Your task to perform on an android device: Open the party tonight list file in Google Drive.
Image 0: 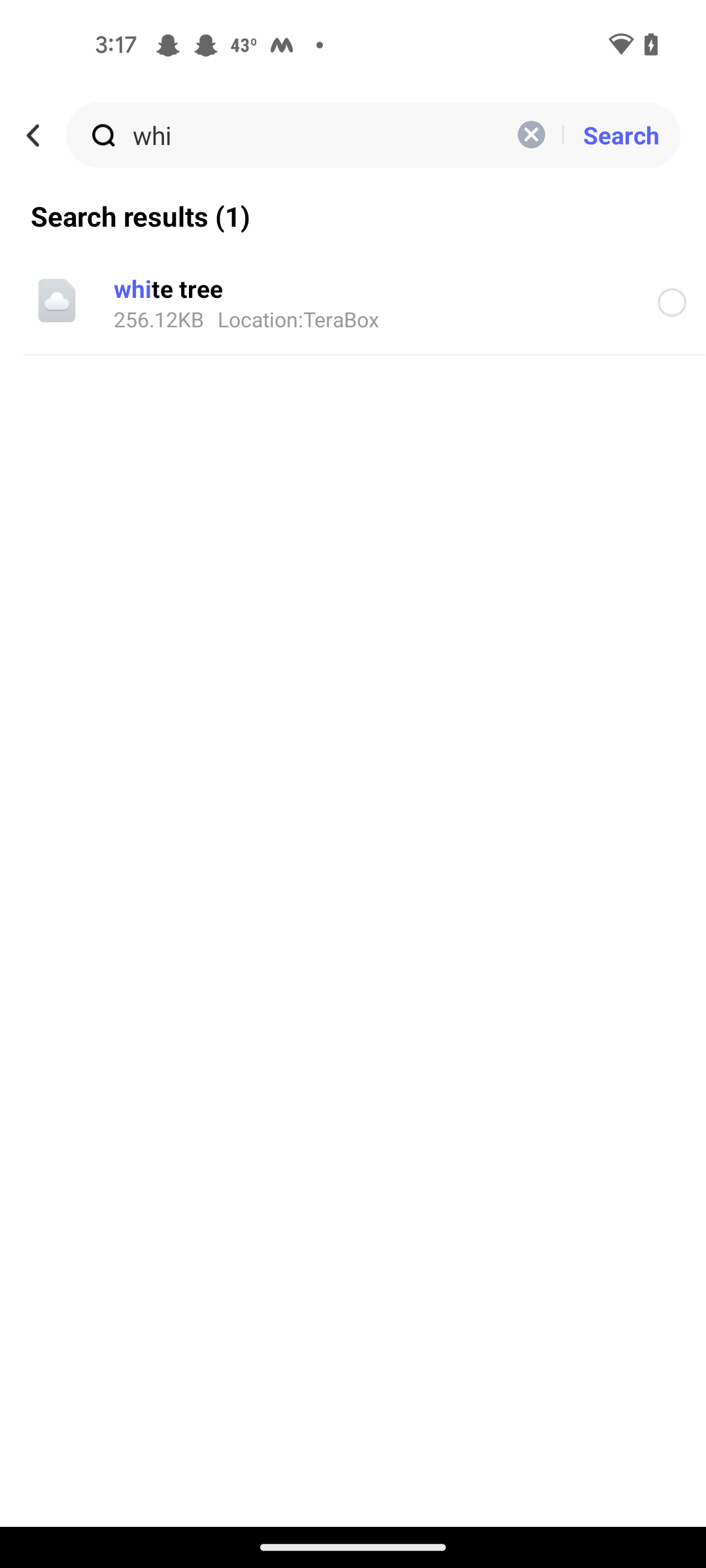
open googledrive app
Step 0: open app "Drive"
Image 1: 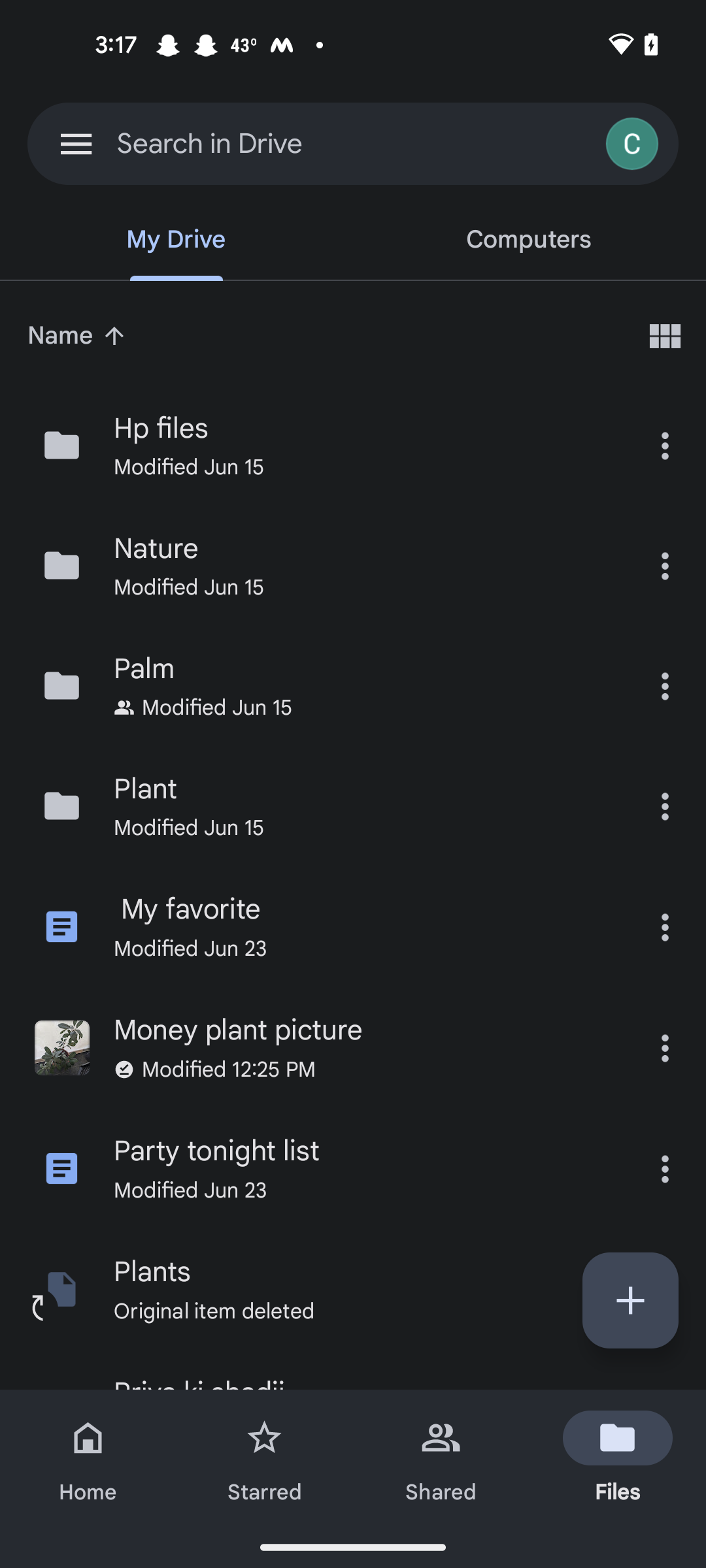
Click on the search bar 
Step 1: click (210, 143)
Image 2: 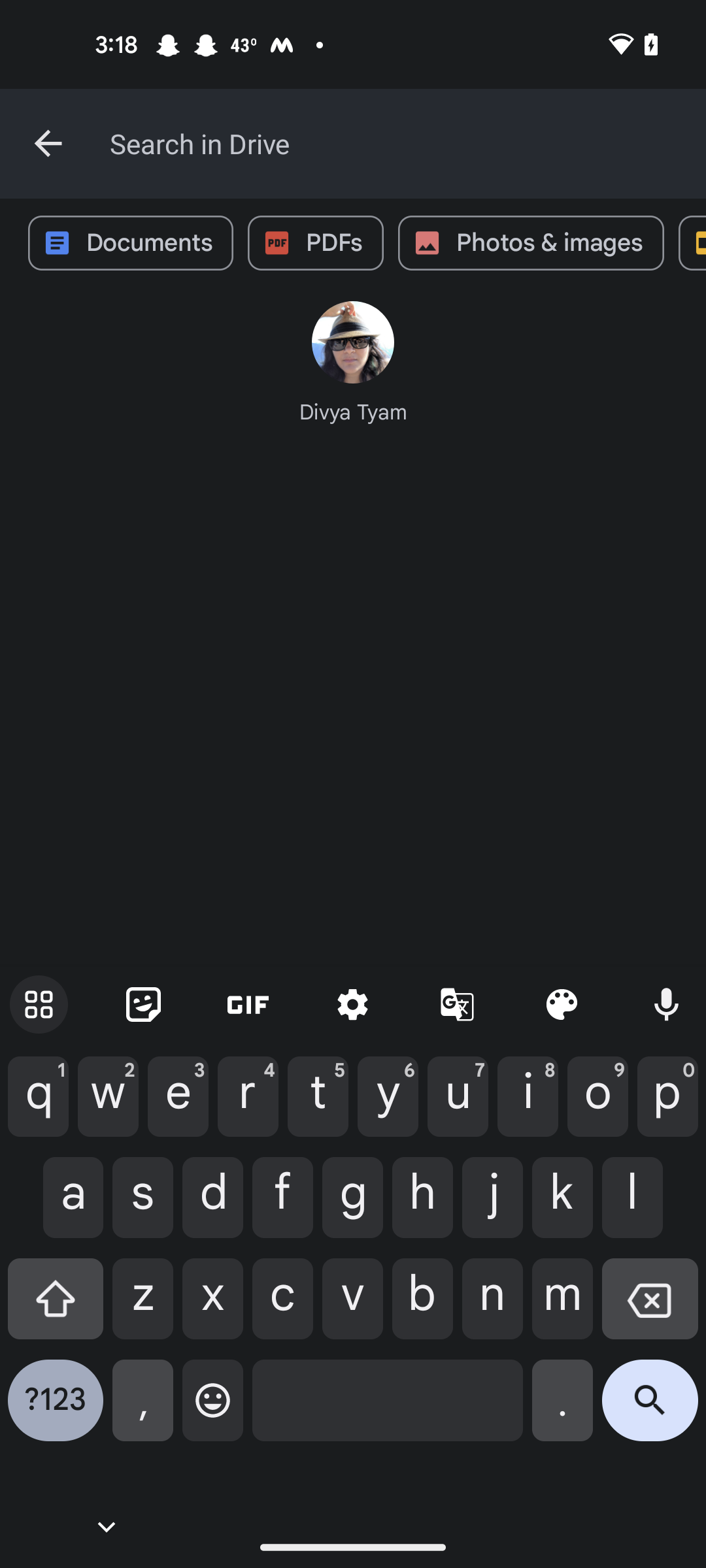
enter as  party tonight list
Step 2: type " party tonight list"
Image 3: 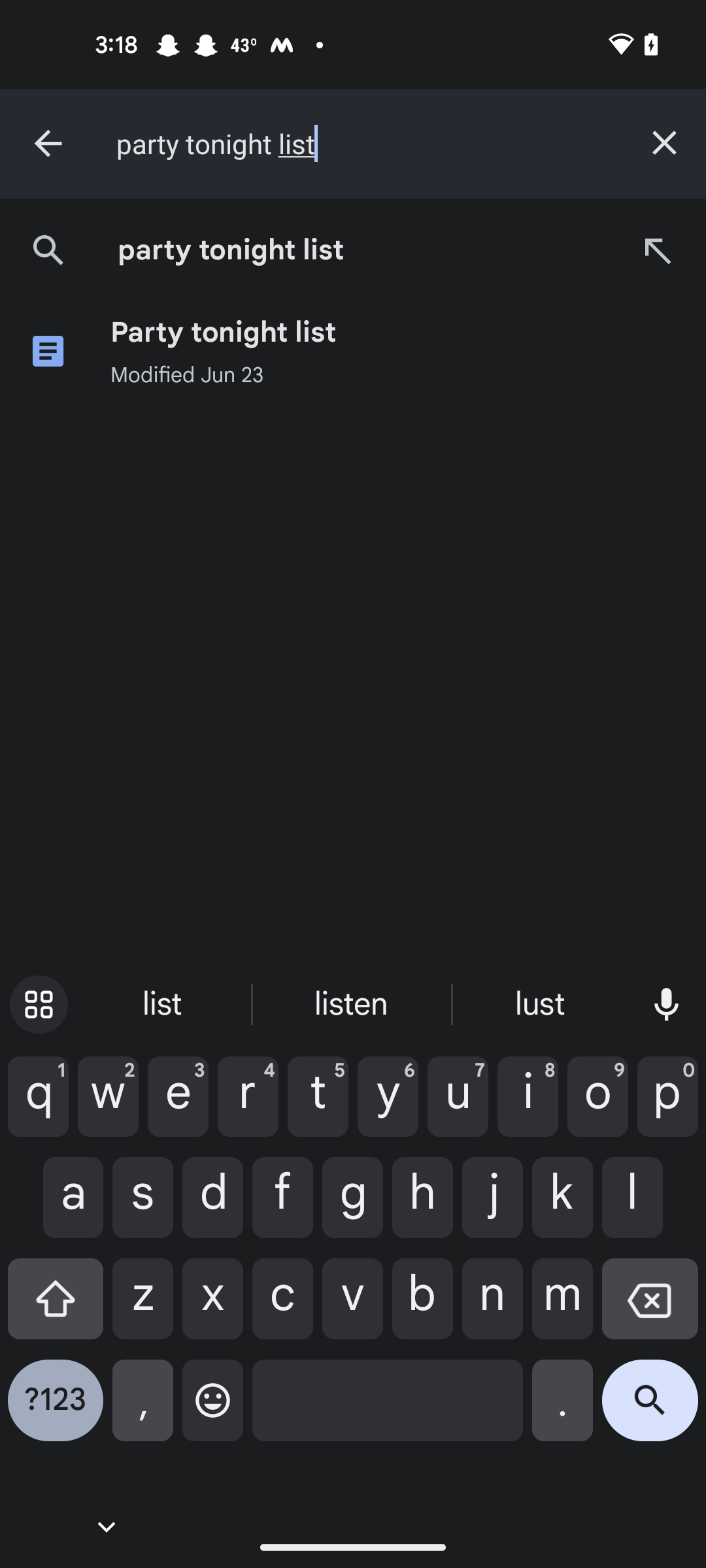
Click on the  party tonight list
Step 3: click (353, 351)